Your task to perform on an android device: Open the Clock app and set an alarm called Party for every Friday at 12:30 PM.
Image 0: 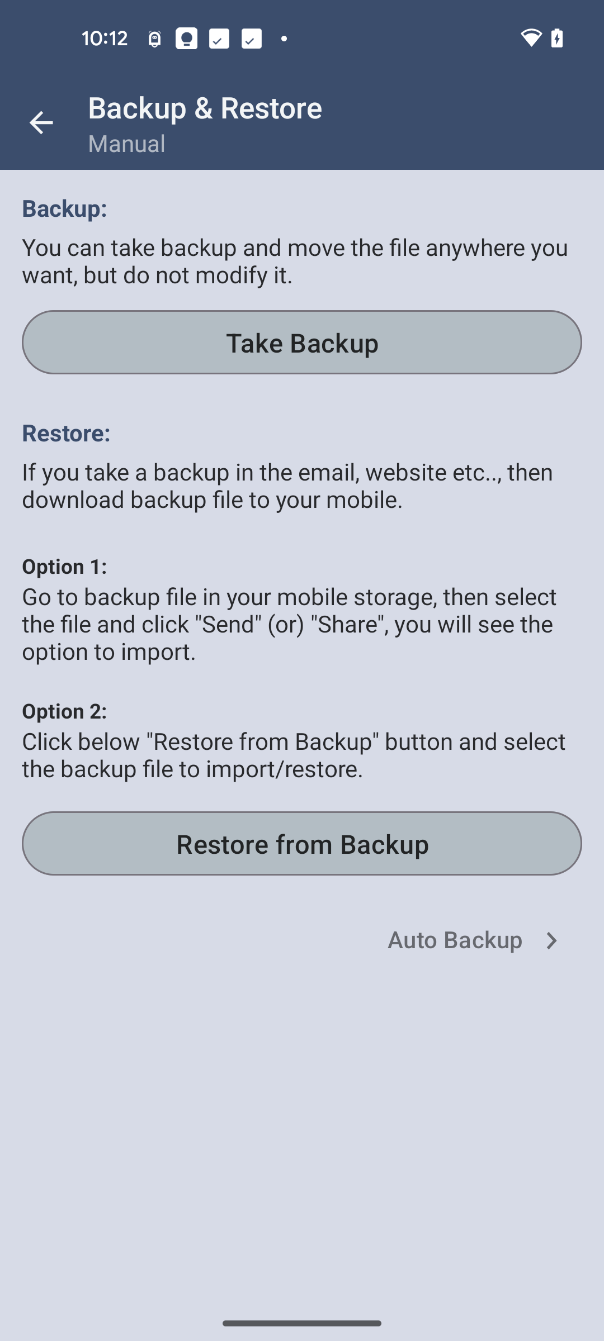
Open Clock App
Step 0: open app "Clock"
Image 1: 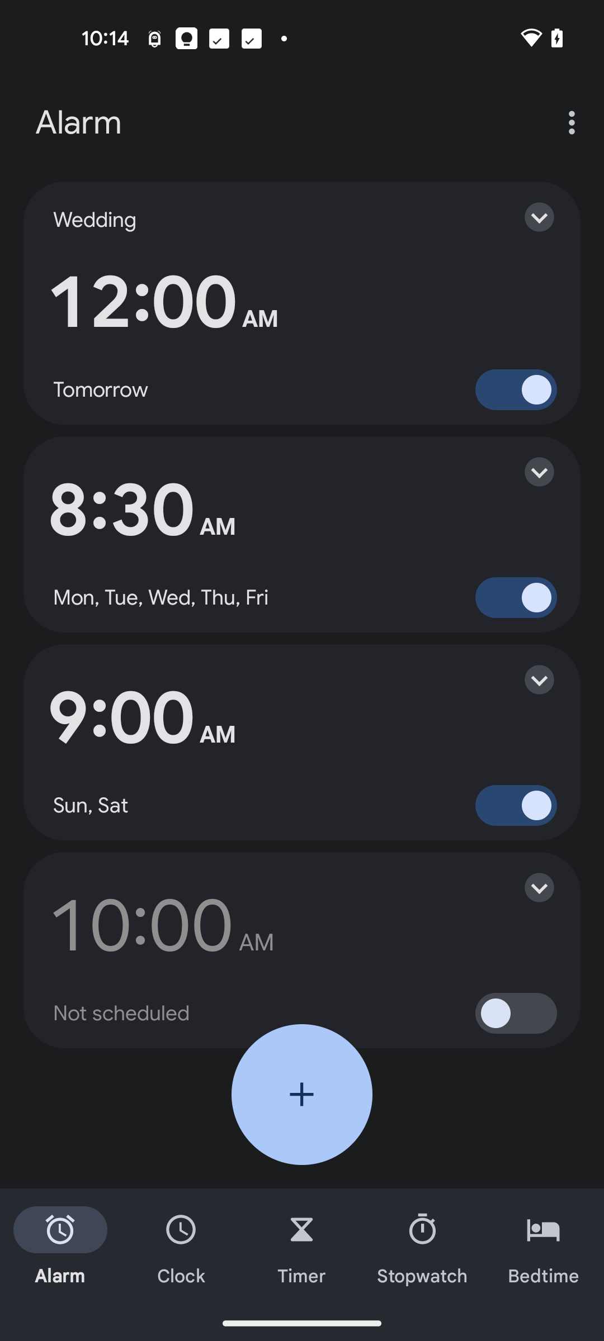
Click on the + button to set a new alarm
Step 1: click (302, 1094)
Image 2: 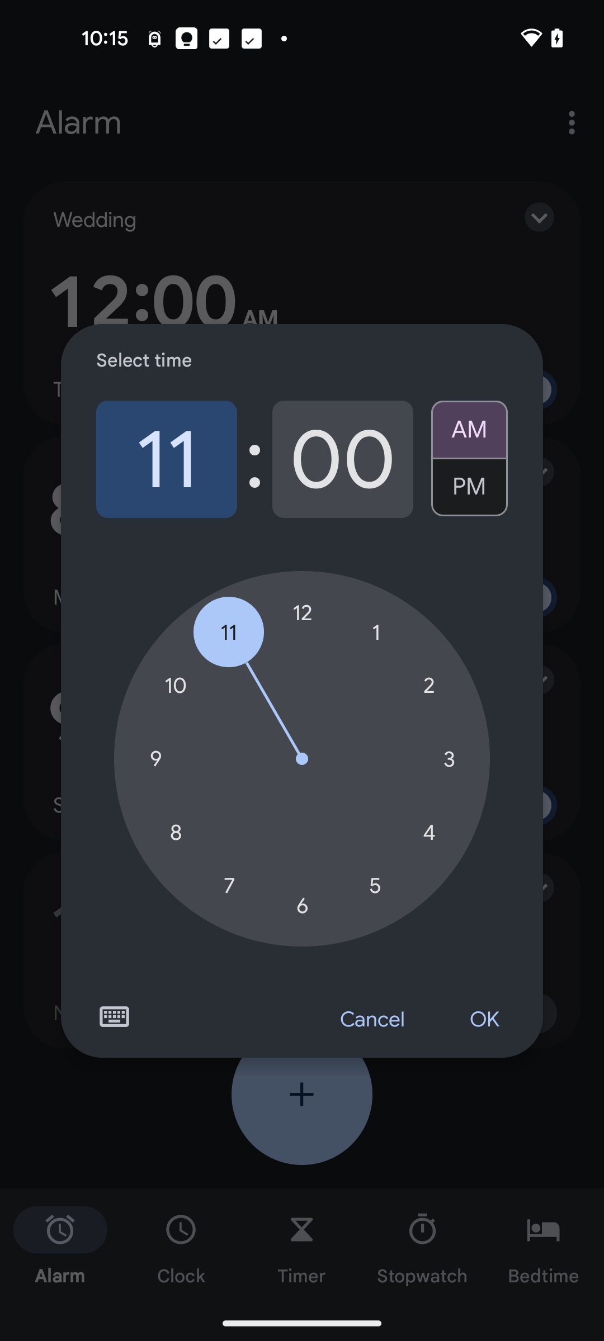
Set the hours to 12
Step 2: click (302, 612)
Image 3: 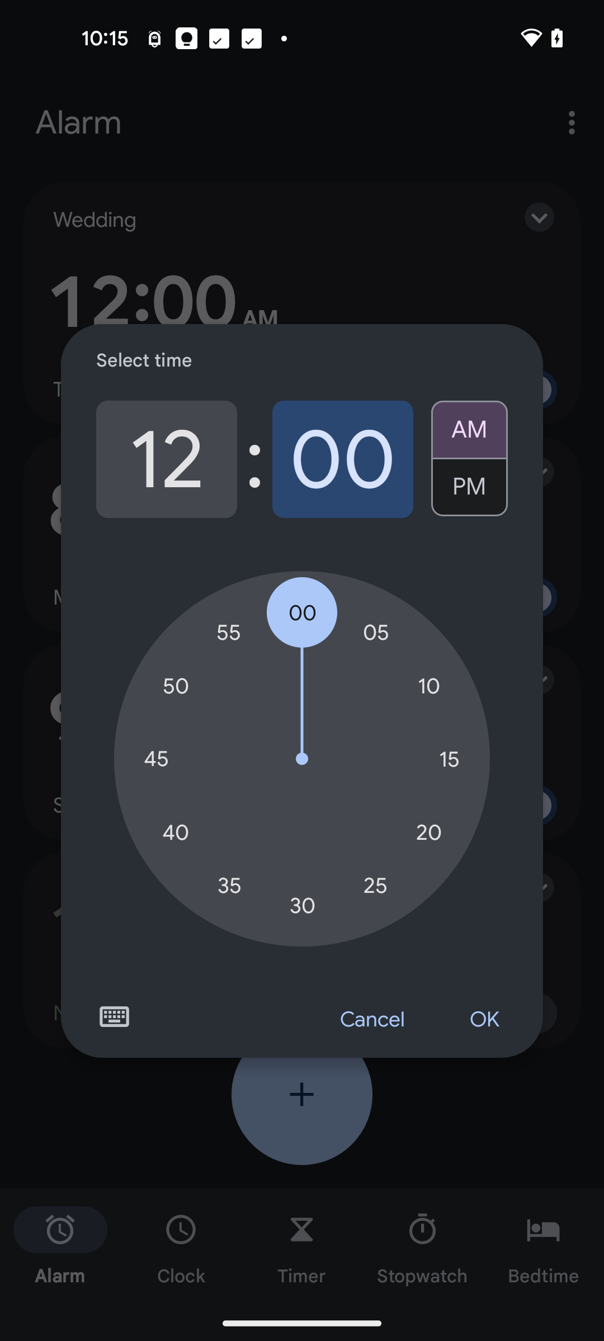
Set the minutes to 30
Step 3: click (302, 905)
Image 4: 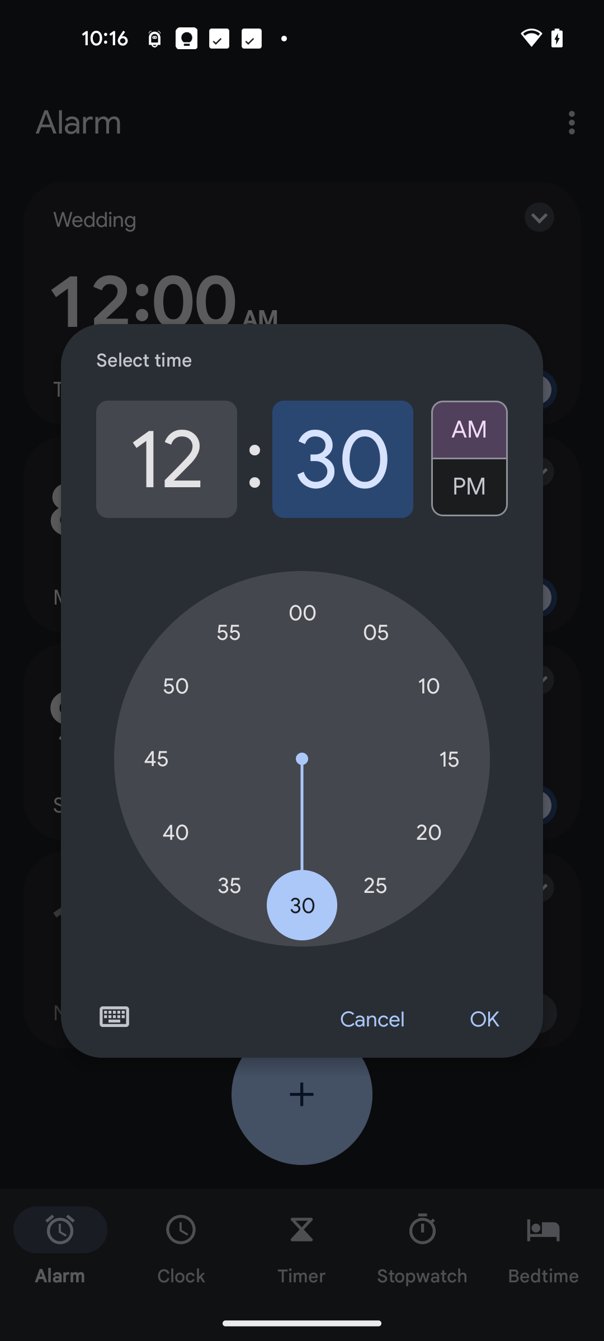
Select PM
Step 4: click (469, 493)
Image 6: 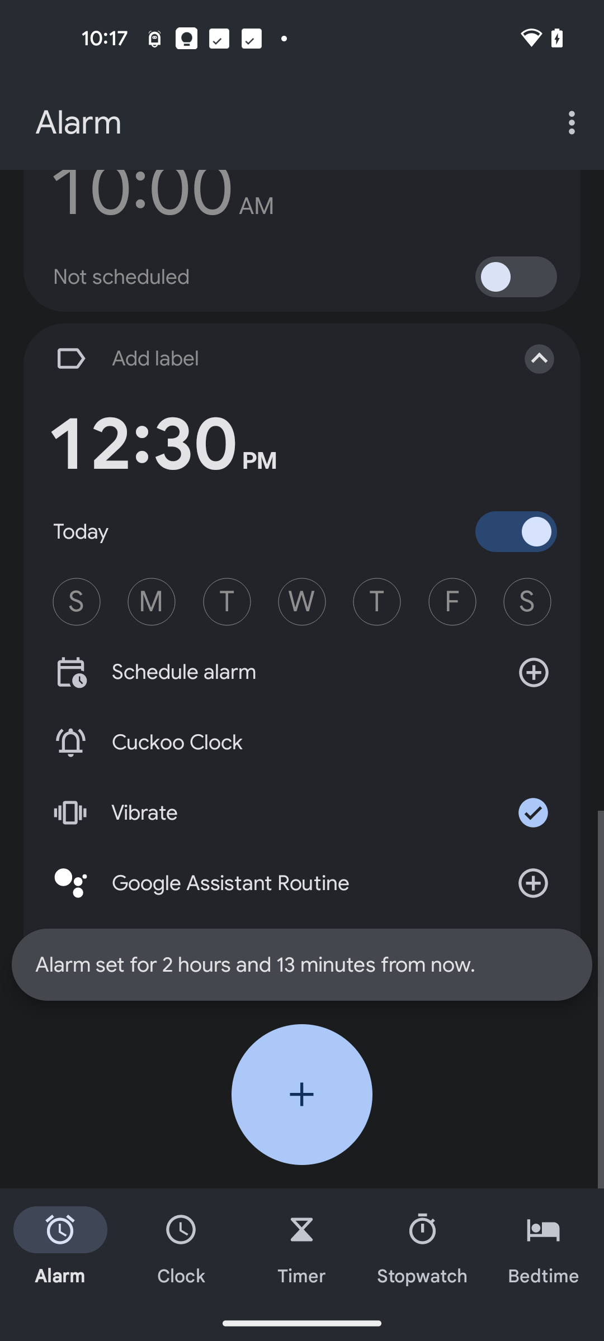
Click on the Add label 
Step 6: click (272, 358)
Image 7: 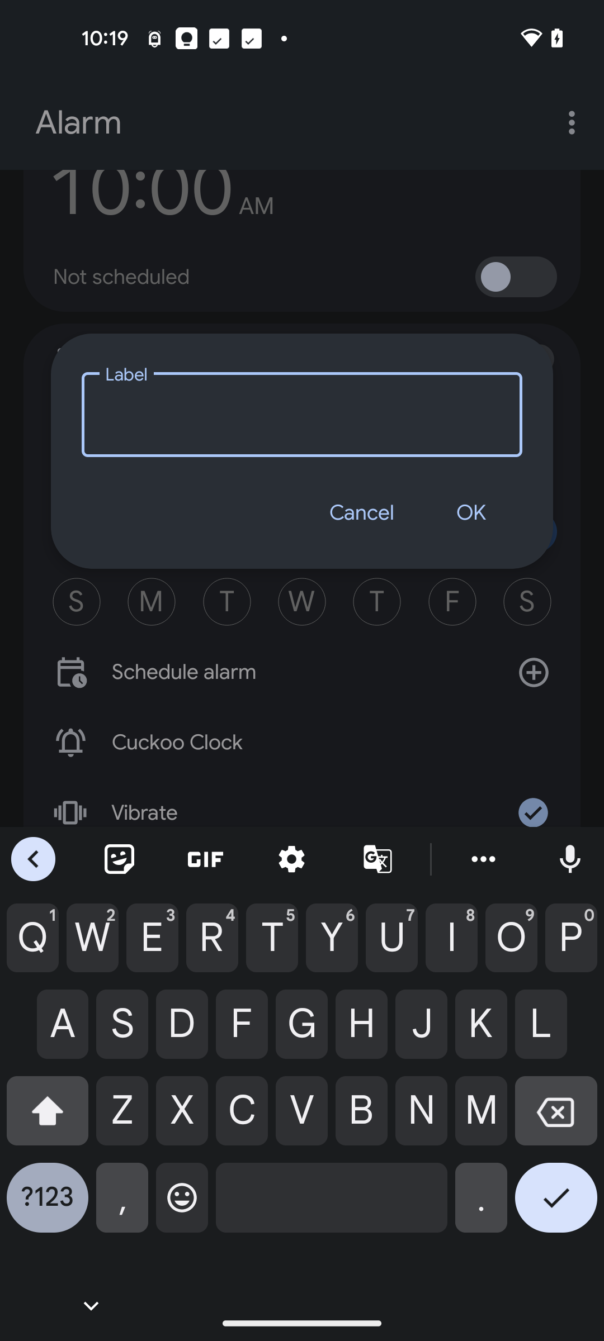
Add Label as Party
Step 7: type "Party"
Image 8: 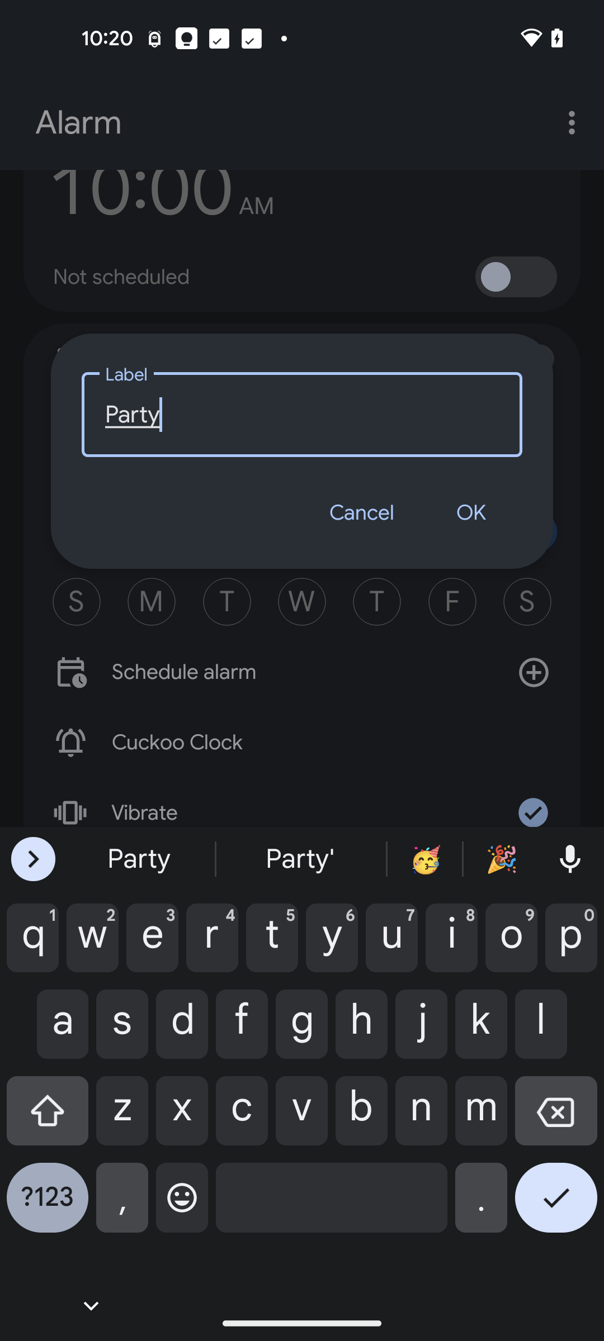
Click on OK 
Step 8: click (470, 512)
Image 9: 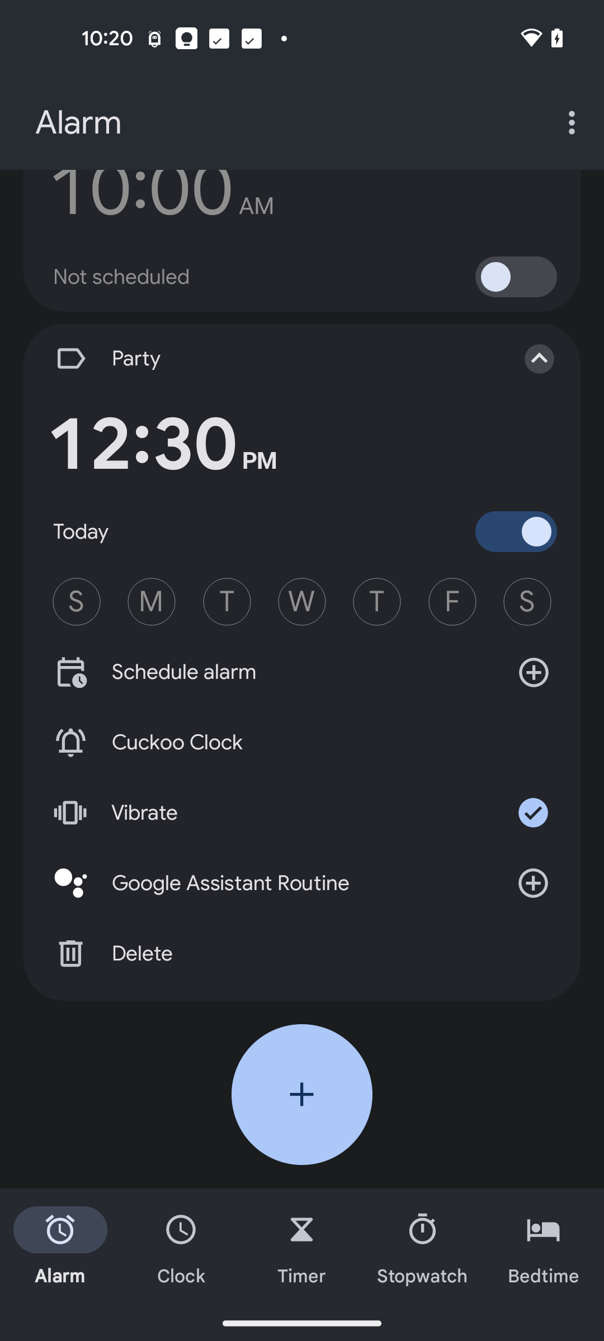
Select Friday
Step 9: click (452, 602)